Your task to perform on an android device: Search for Education Seminar event on the gmail app.
Image 0: 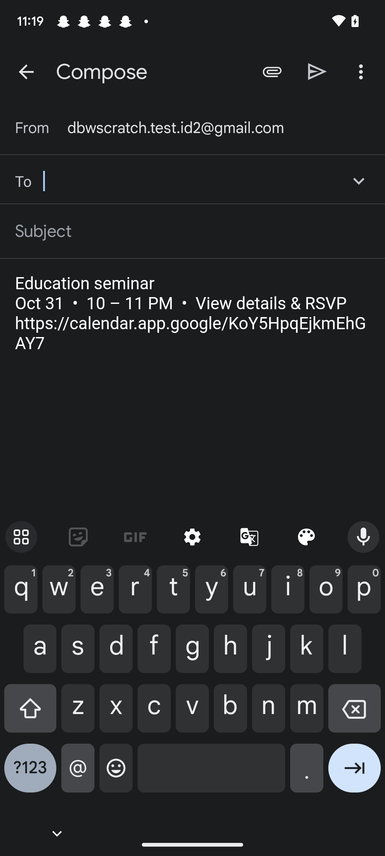
Click on the arrow icon at the top left corner of the screen.
Step 0: click (26, 72)
Image 1: 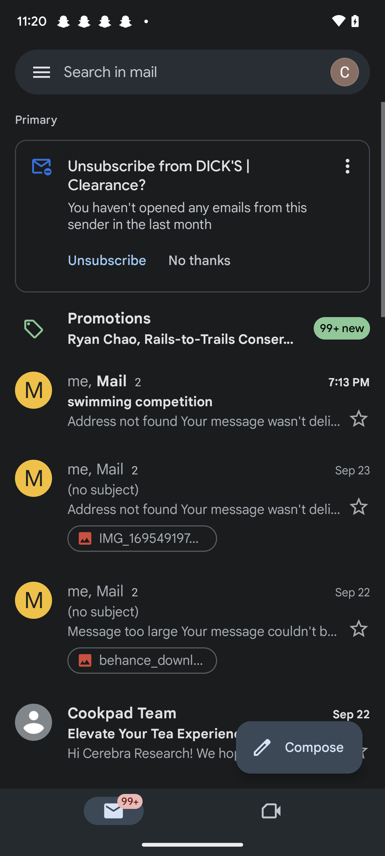
Click on the menu icon at the top left corner of the screen.
Step 1: click (41, 72)
Image 2: 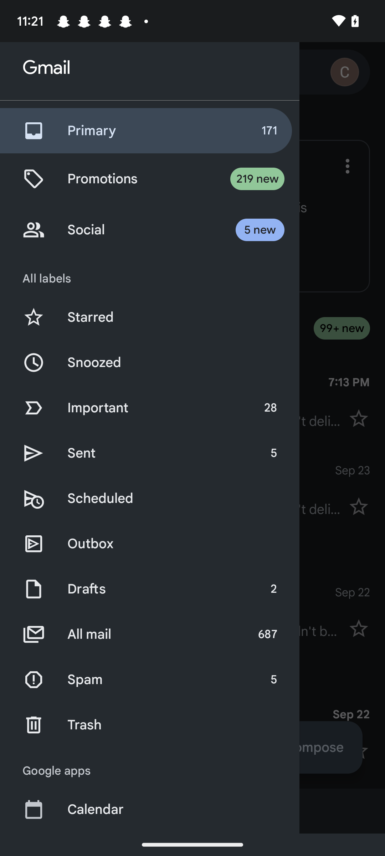
Click on Calendar at the bottom of the screen.
Step 2: click (179, 809)
Image 3: 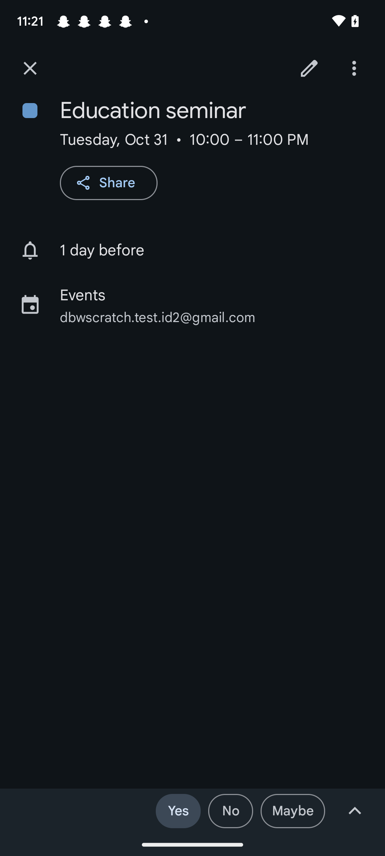
Click on cross icon at the top left corner of the screen.
Step 3: click (30, 68)
Image 4: 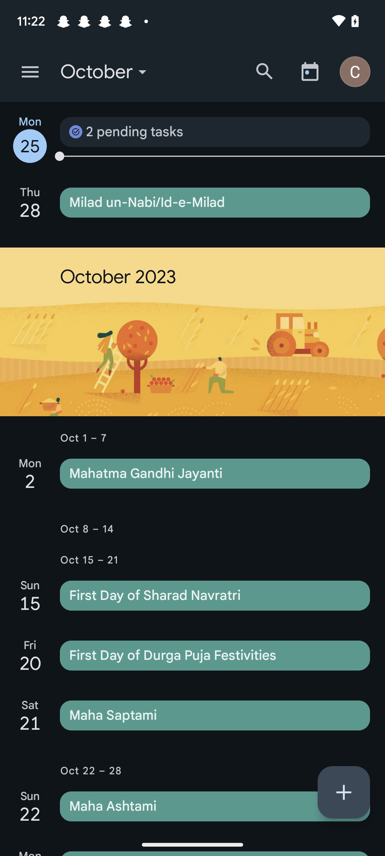
Click on the search icon at the top right side of the screen.
Step 4: click (265, 72)
Image 6: 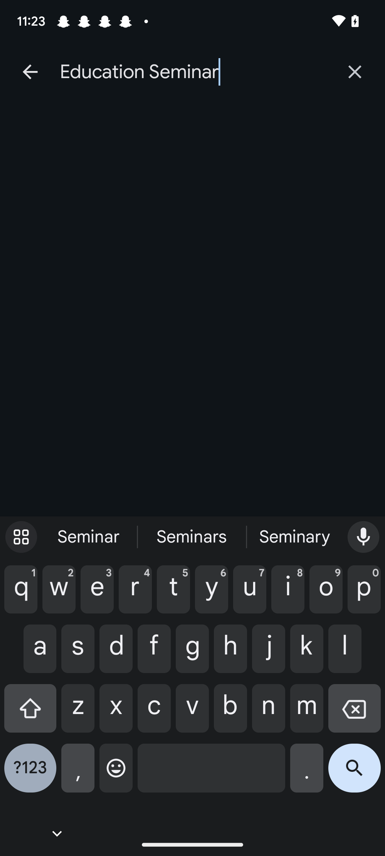
Click on search icon at the bottom right corner of the screen.
Step 6: click (354, 774)